Your task to perform on an android device: My wife has asked me to buy a car for our comfort and touring, and I too have been thinking of buying a used car for a long time. I decided to buy my favorite car, the BMW X7 SUV, so search for the used BMW X7 SUV car in good condition in the eBay app.
Image 1: 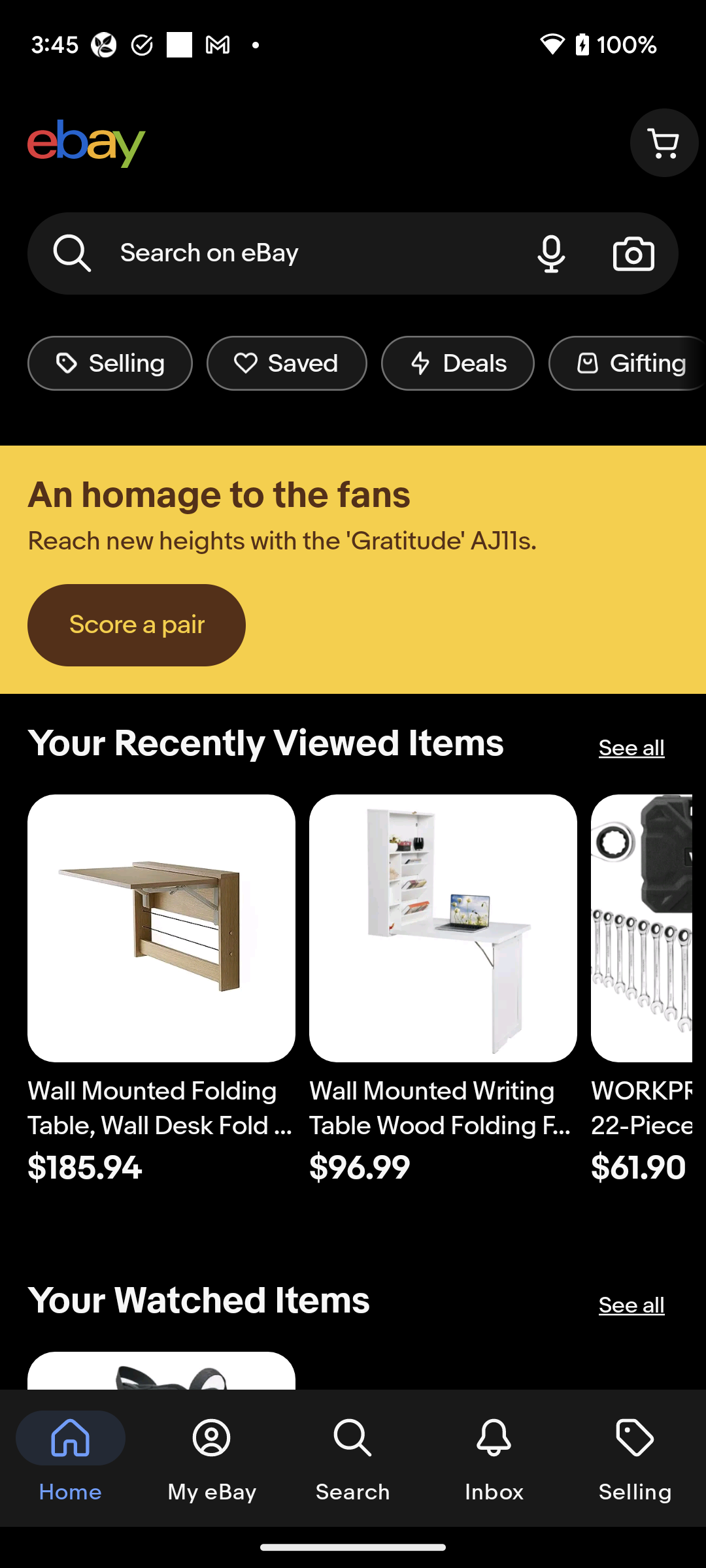
Click on the search bar at the top of the screen to search for the car.
Step 1: click (270, 253)
Image 3: 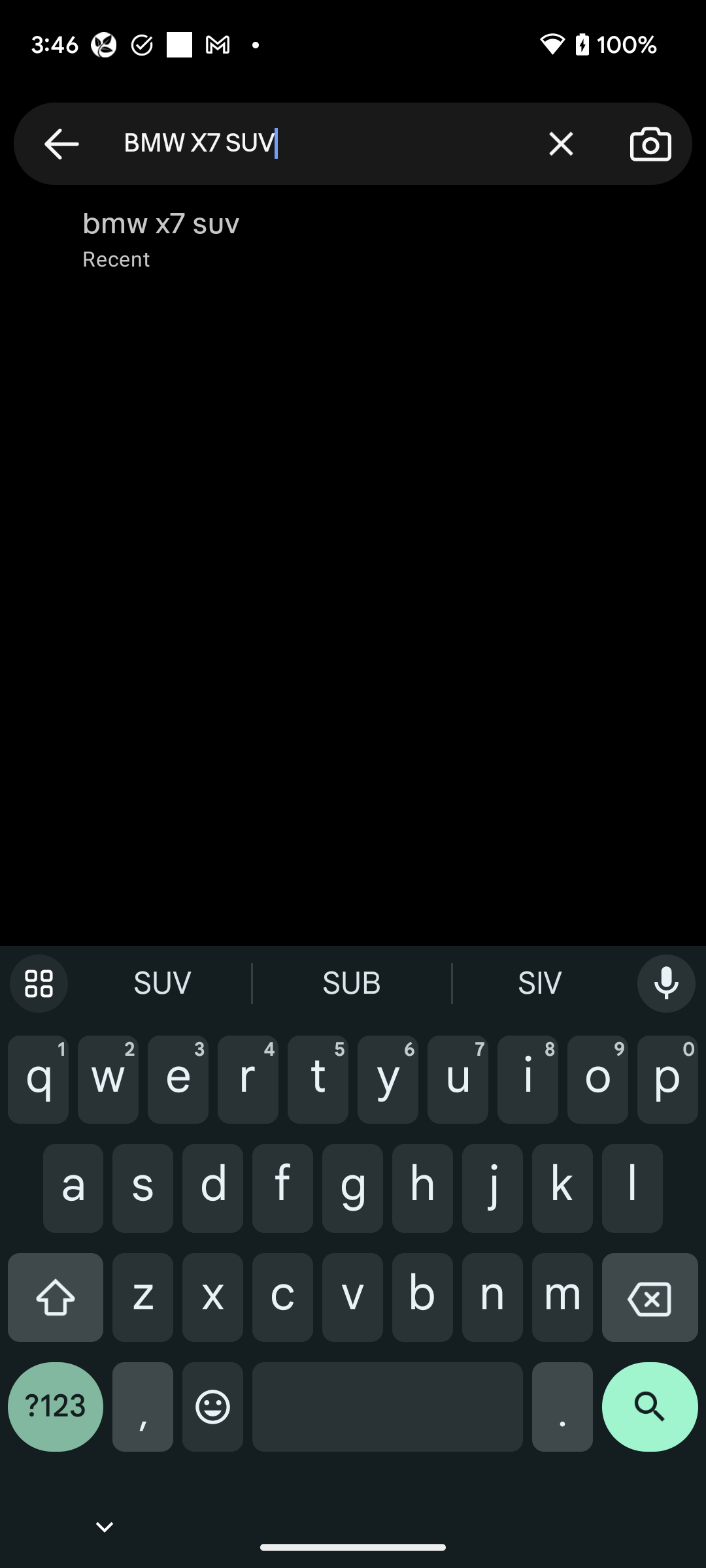
Click on the search icon at the bottom right corner of the screen to view the search result.
Step 3: click (650, 1417)